Your task to perform on an android device: Upon seeing the Nike Revolution 7 EasyOn, I was intrigued. Use the Nike app to see product details.
Image 0: 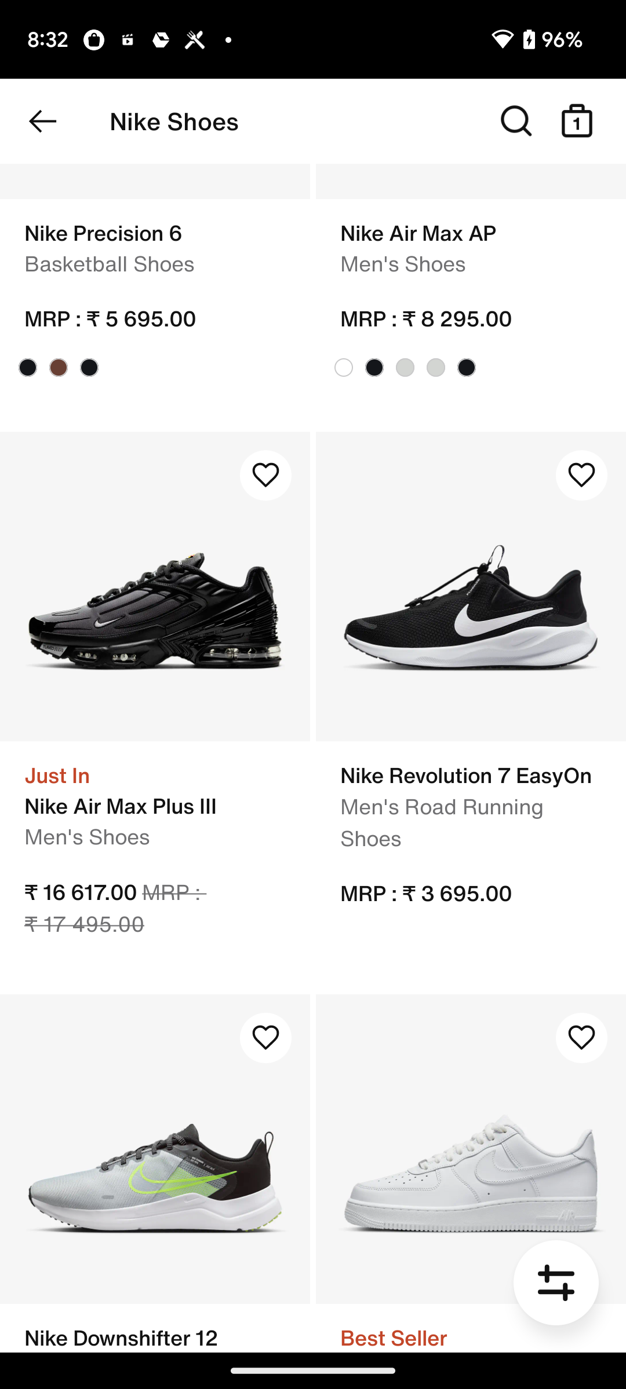
click on Nike Revolution 7 EasyOn
Step 0: click (452, 682)
Image 1: 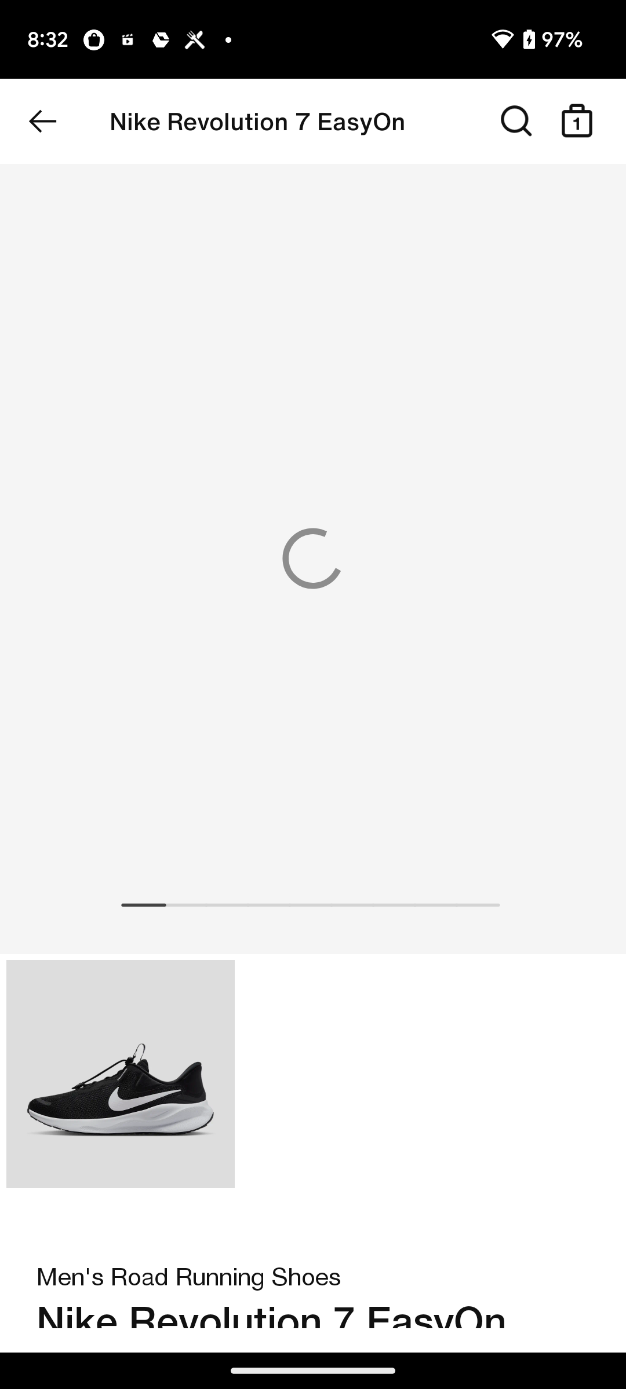
swipe up for product details
Step 1: scroll down
Image 2: 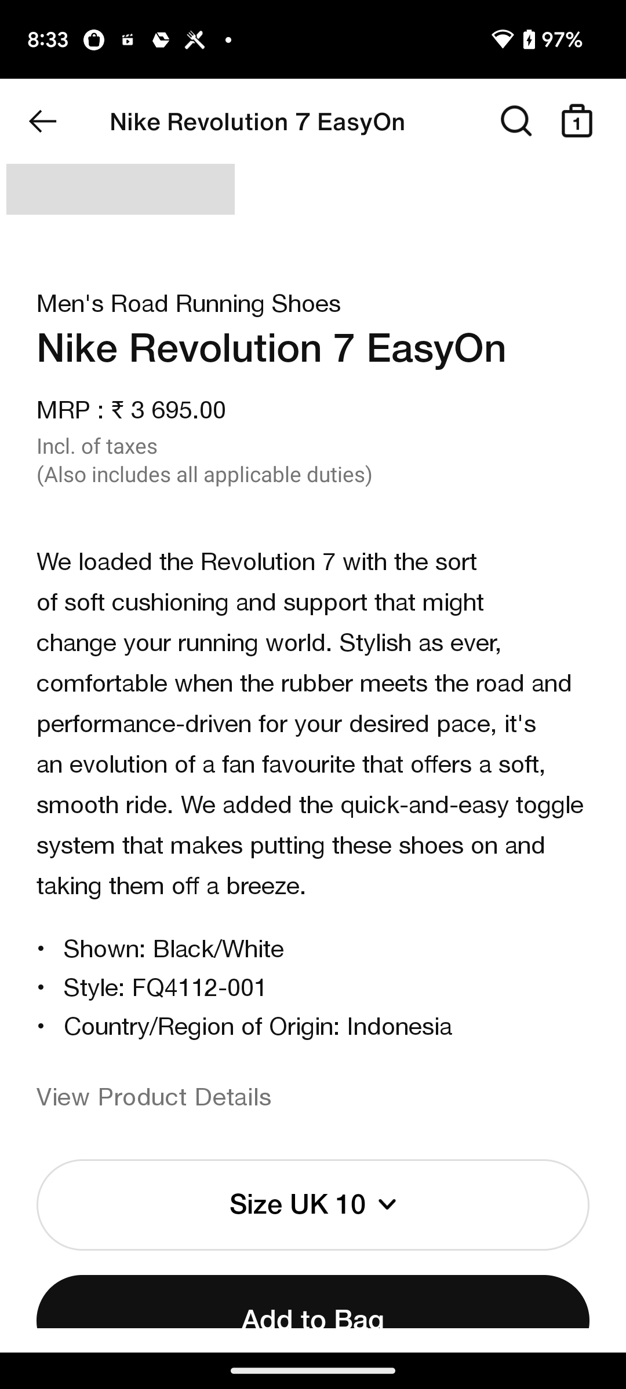
Click on View Product Details
Step 2: click (312, 1098)